Your task to perform on an android device: I want to see how the Hilgrove H26H4 All Purpose 26mm Hammer Impact Drill Machine stacks up against other drills of a similar design. Prior to choosing the greatest drill machine from the Flipkart app, check the costs associated with other comparable items.
Image 0: 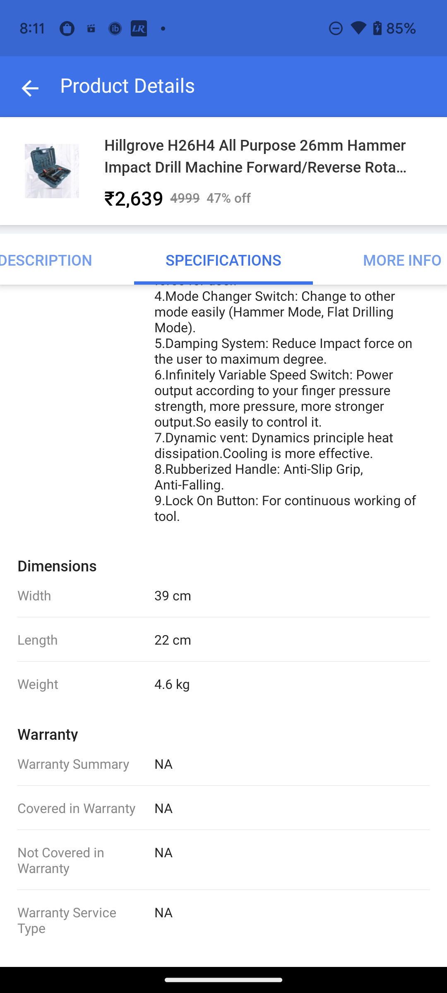
go back to the previous page
Step 0: press back button
Image 1: 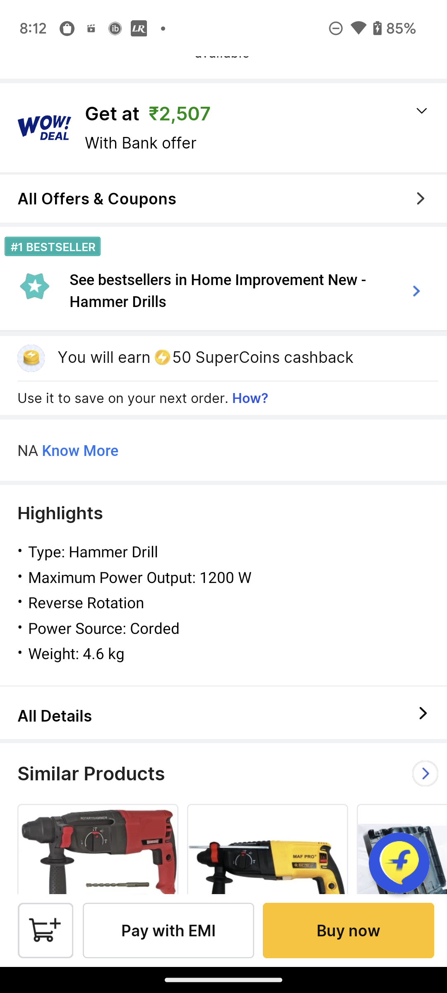
Swipe up for Comparison chart
Step 1: scroll down
Image 2: 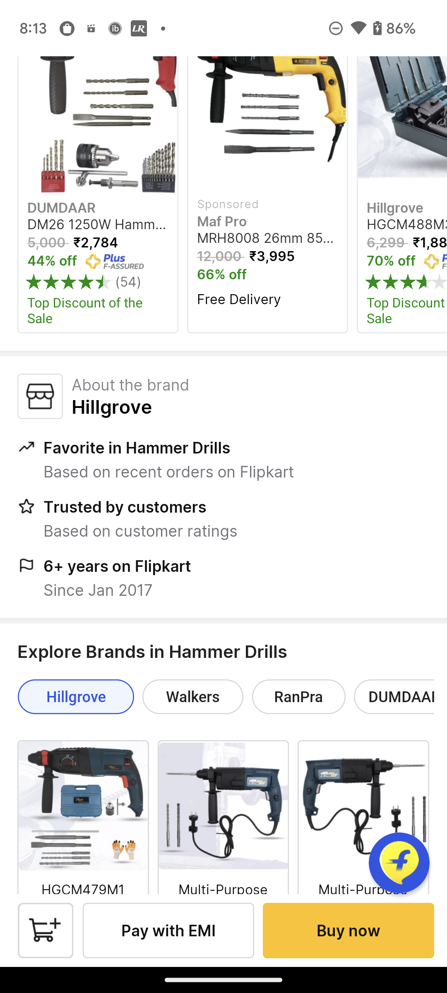
Swipe up for Comparison chart
Step 2: scroll down
Image 3: 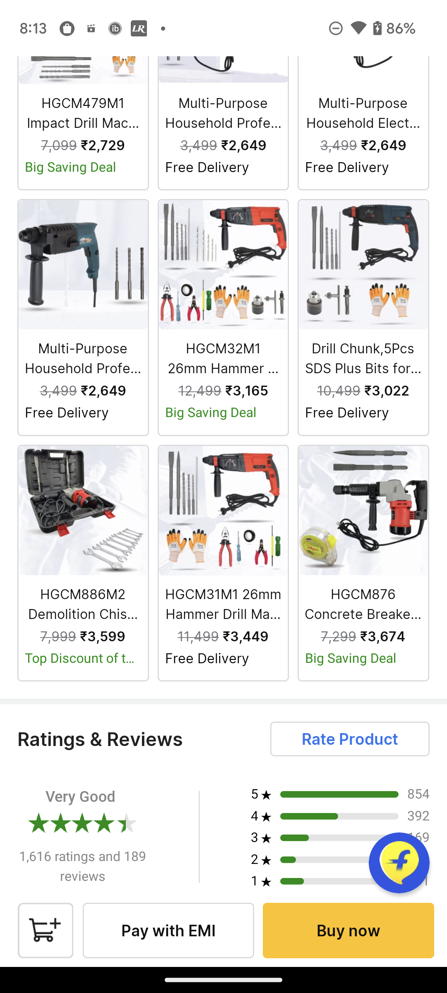
Swipe up for Comparison chart
Step 3: scroll down
Image 4: 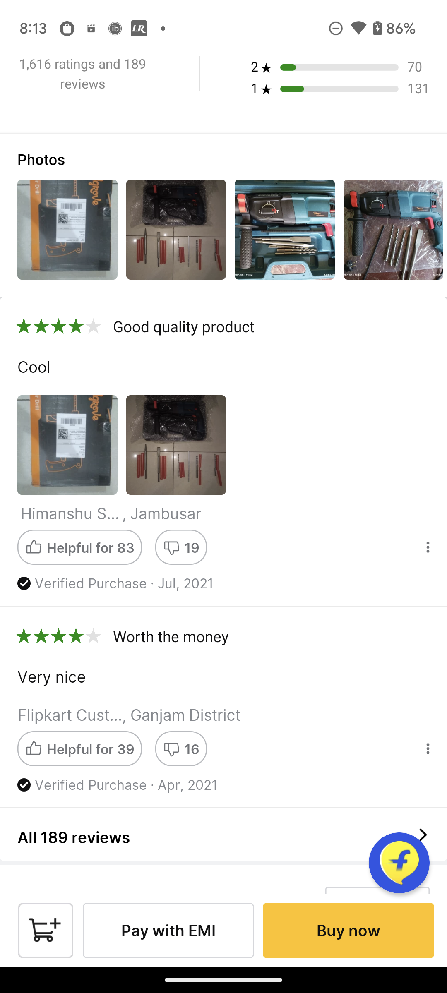
Swipe up for Comparison chart
Step 4: scroll down
Image 5: 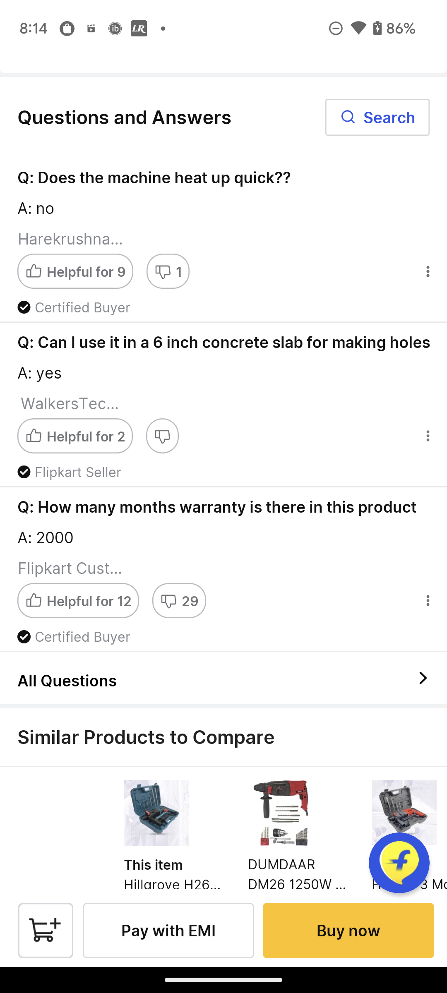
Swipe up for Comparison chart
Step 5: scroll down
Image 6: 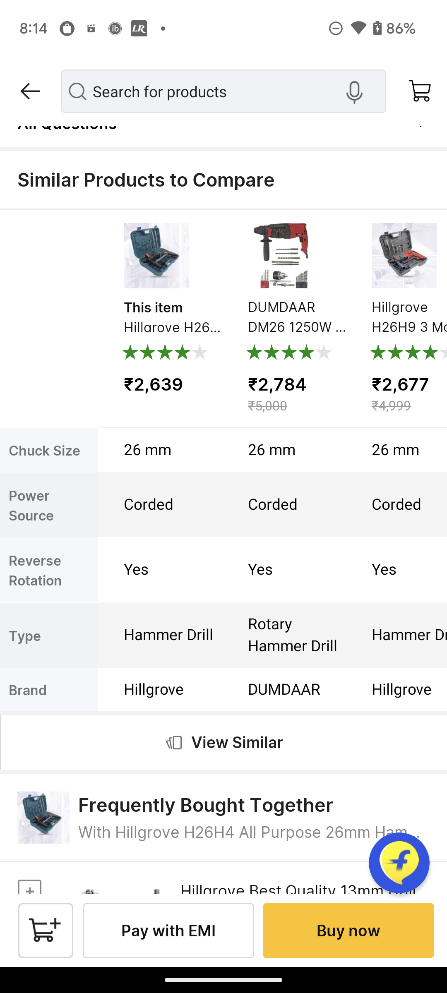
Swipe left the similar products for comparison
Step 6: scroll right
Image 7: 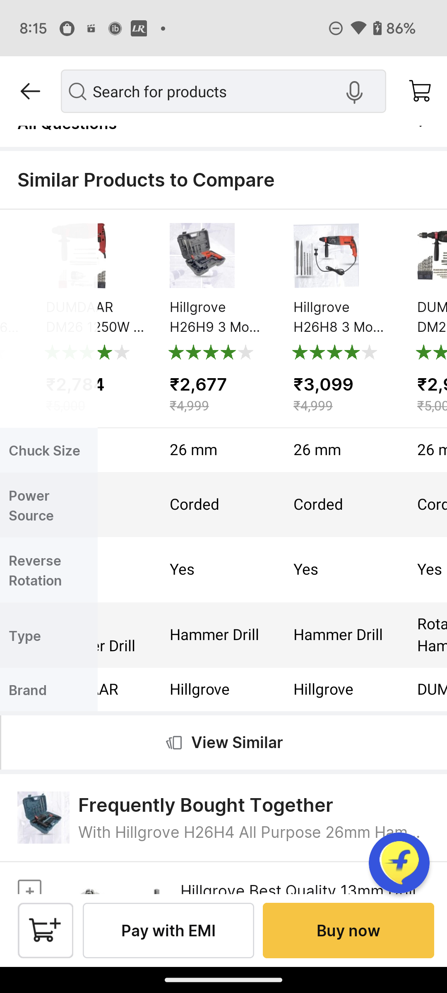
Swipe left the similar products for comparison
Step 7: scroll right